Your task to perform on an android device: I'd like to read customer reviews on the  Decathlon app so that I can make an informed decision on the  Out from  DOMYOS
Image 0: 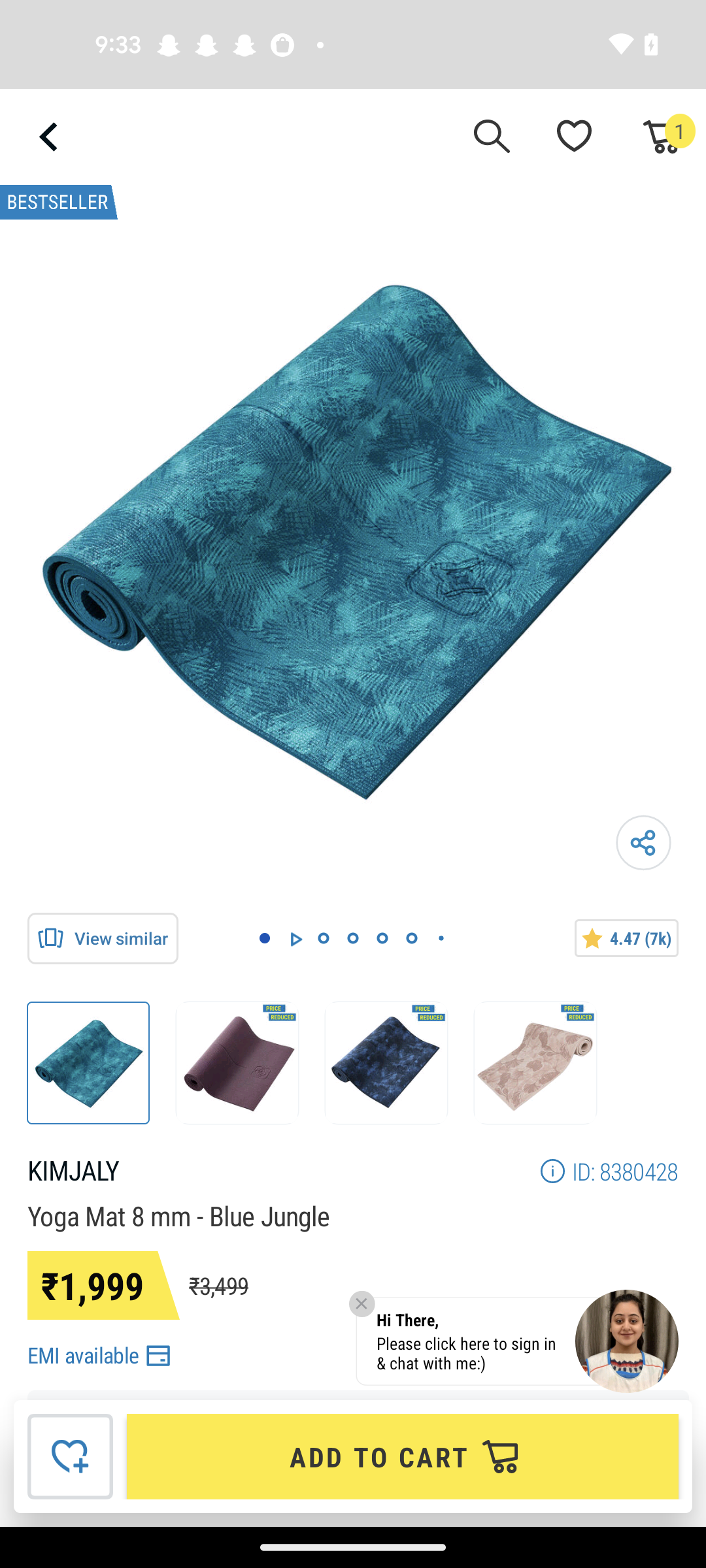
Swipe up to view the Read Reviews option 
Step 0: scroll down
Image 1: 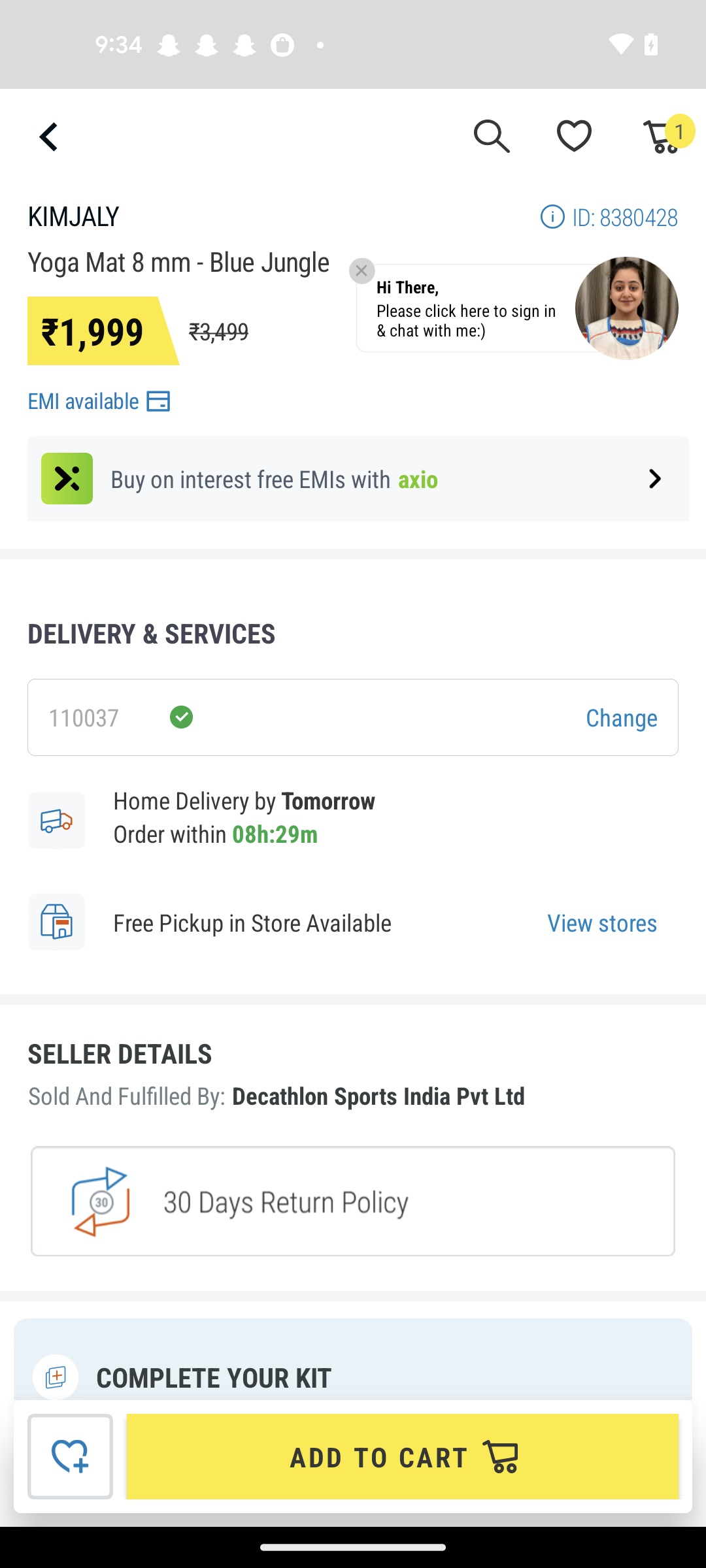
Swipe up to view the Read Reviews option 
Step 1: scroll down
Image 2: 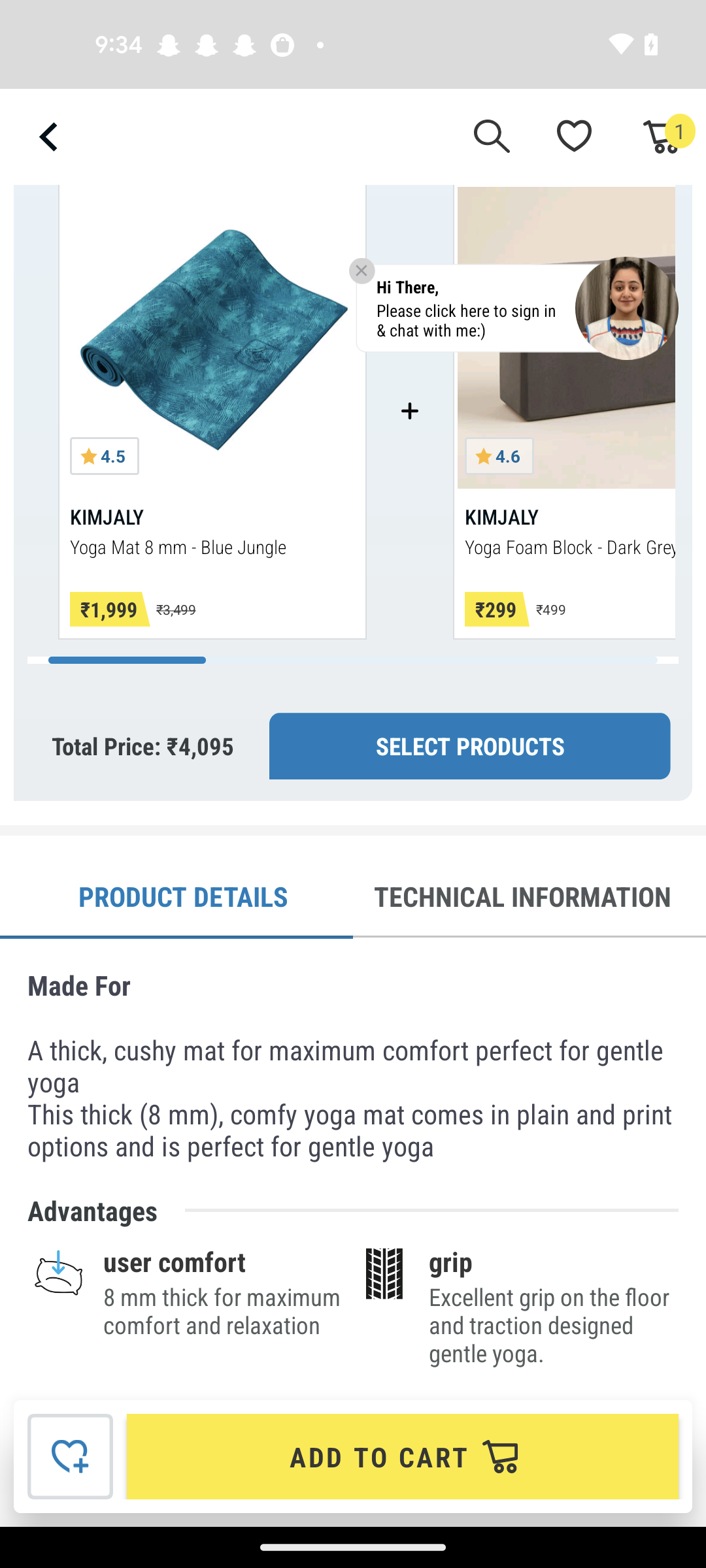
Swipe up to view the Read Reviews option 
Step 2: scroll down
Image 4: 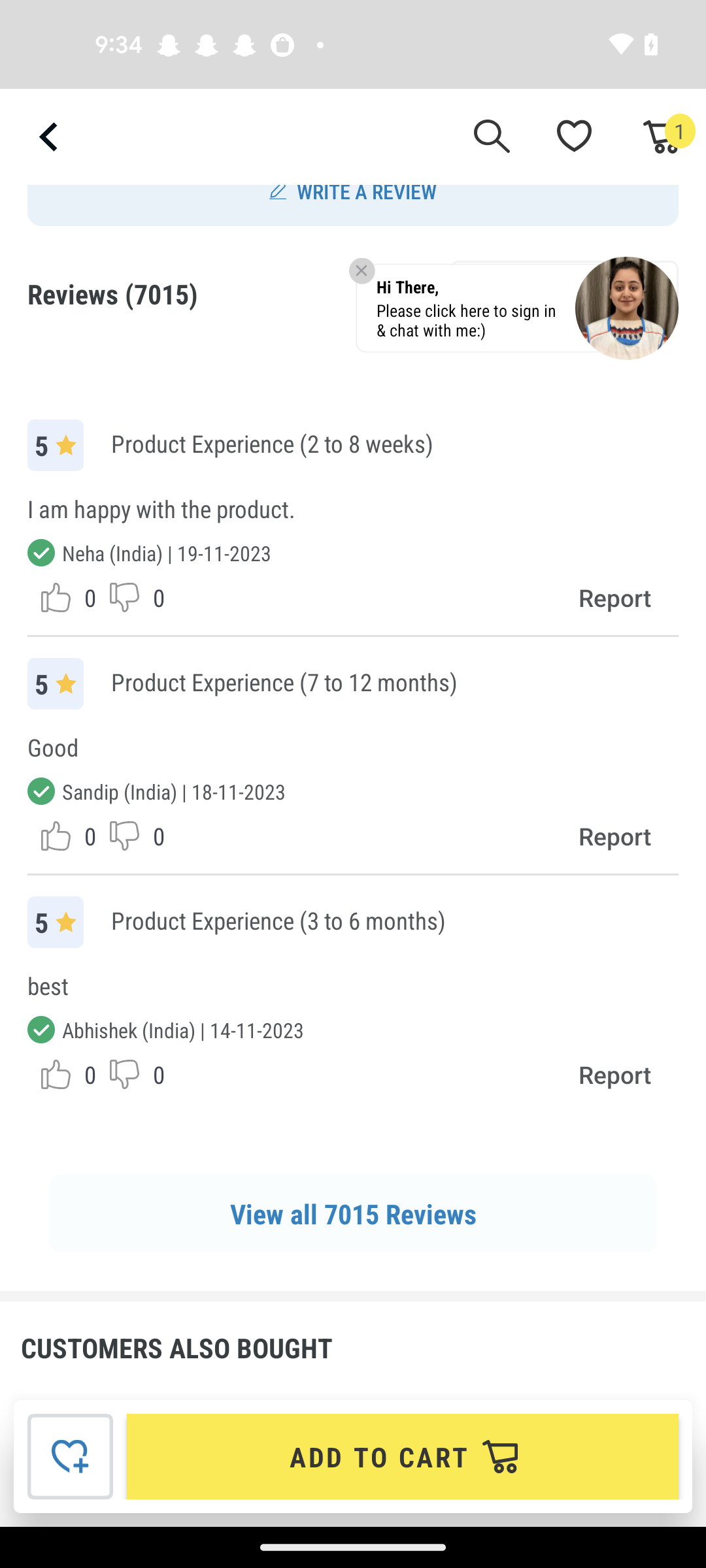
Click on the View all reviews option 
Step 4: click (353, 1213)
Image 5: 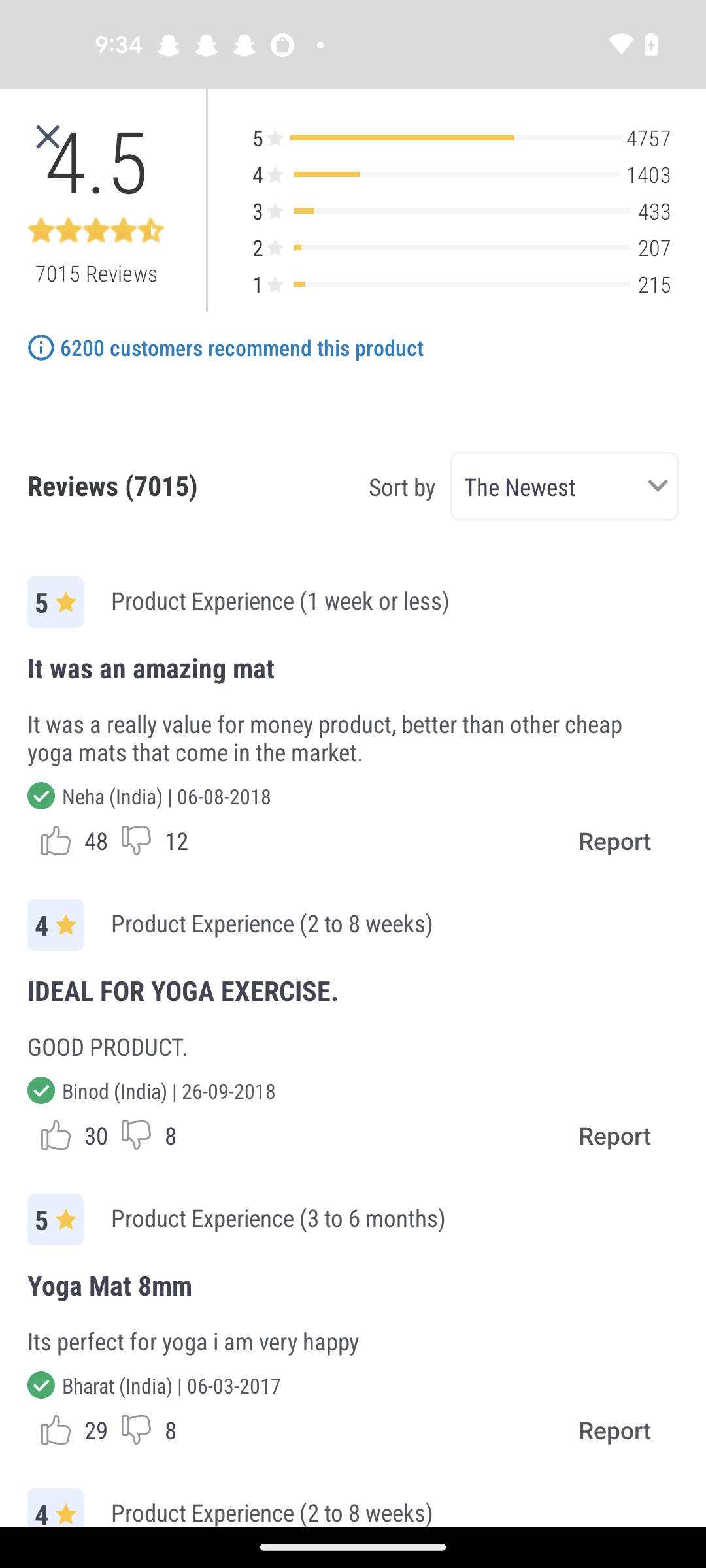
Swipe up 
Step 5: scroll down
Image 6: 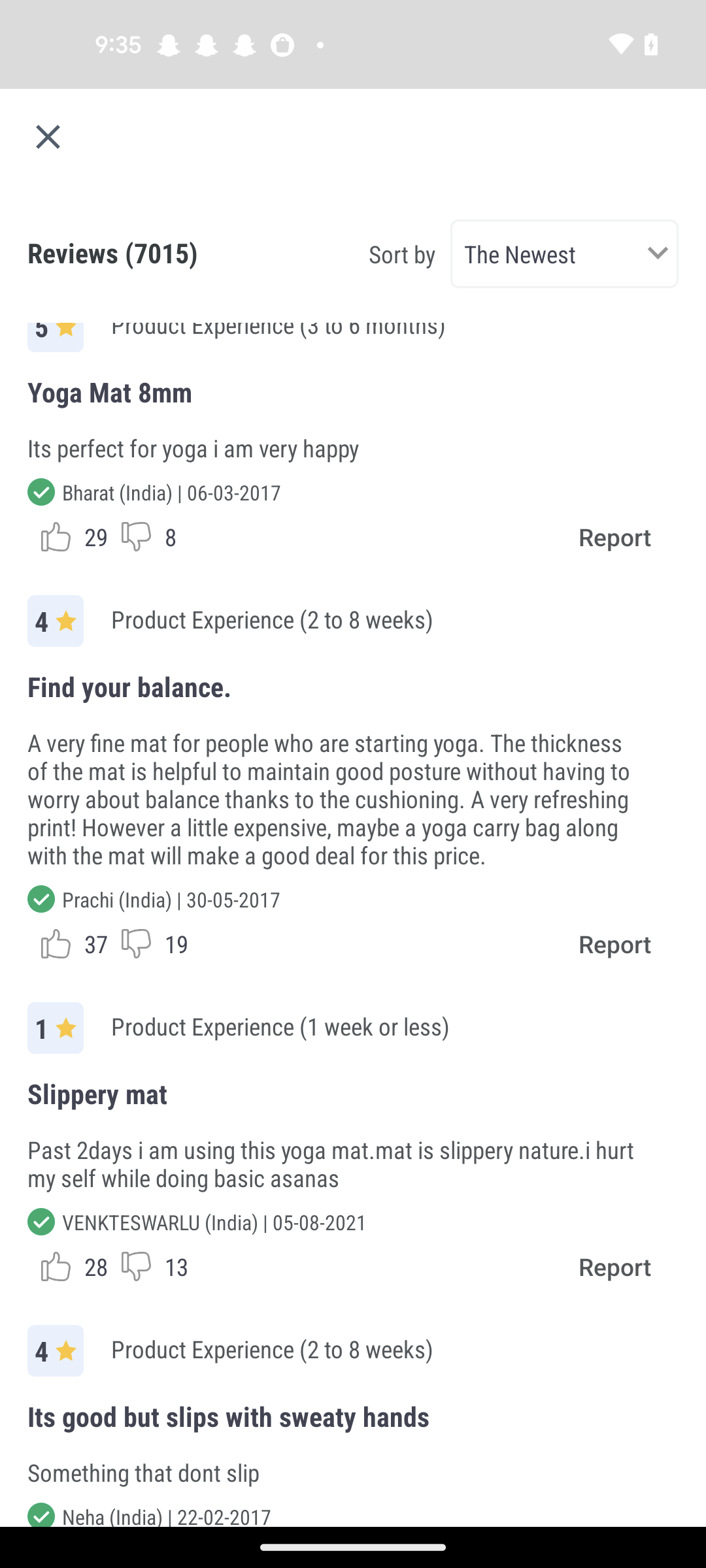
Swipe up 
Step 6: scroll down
Image 7: 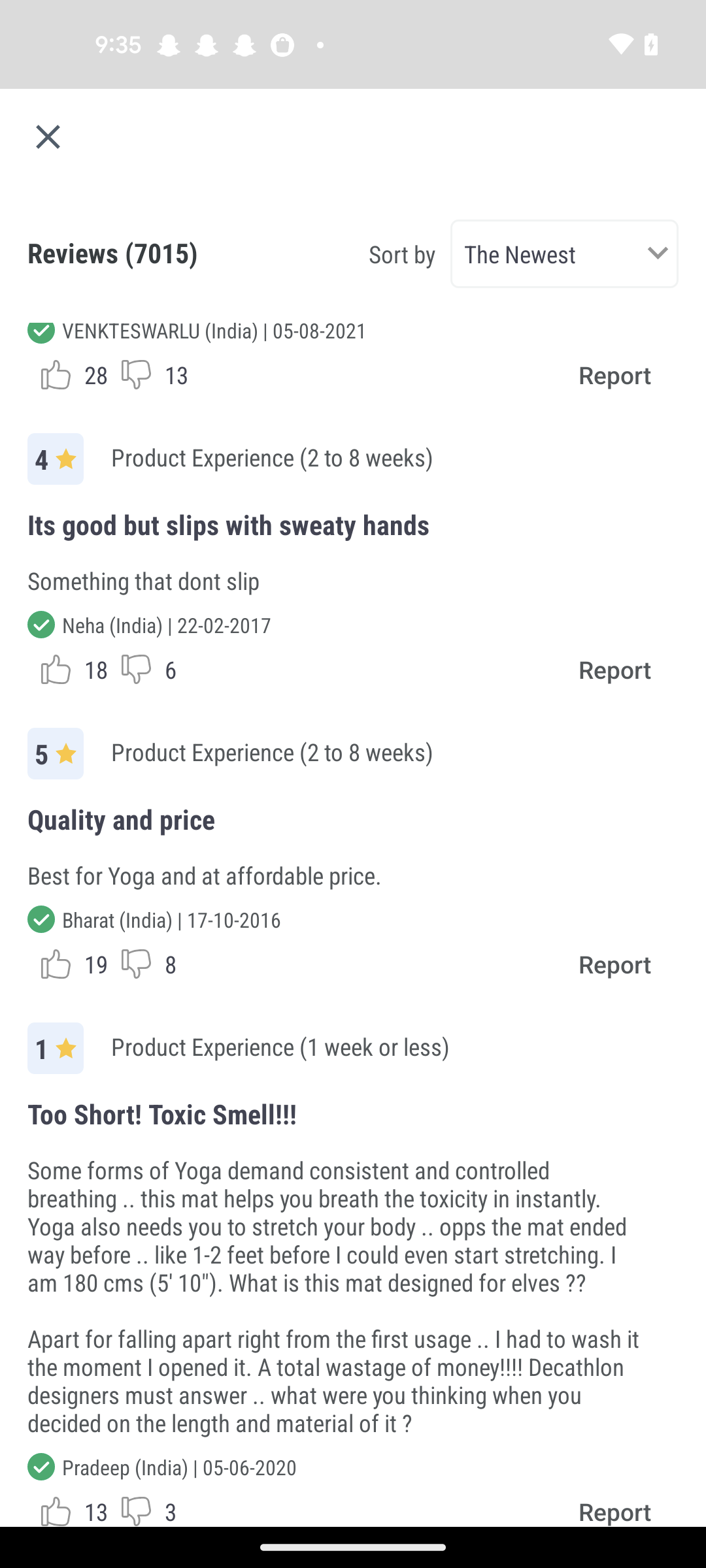
Swipe up 
Step 7: scroll down
Image 8: 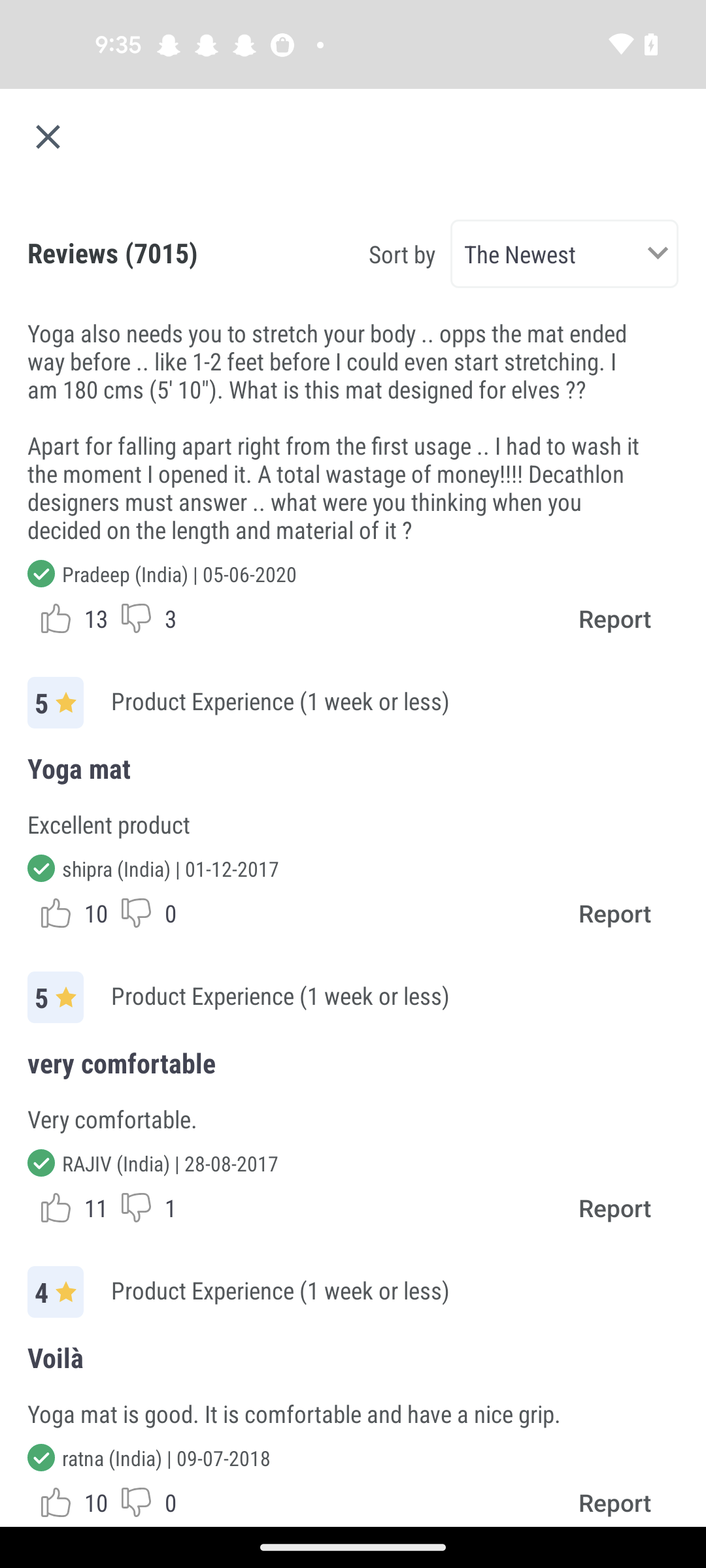
Swipe up 
Step 8: scroll down